Your task to perform on an android device: Open the Evernote app and search for the chroma note 
Image 1: 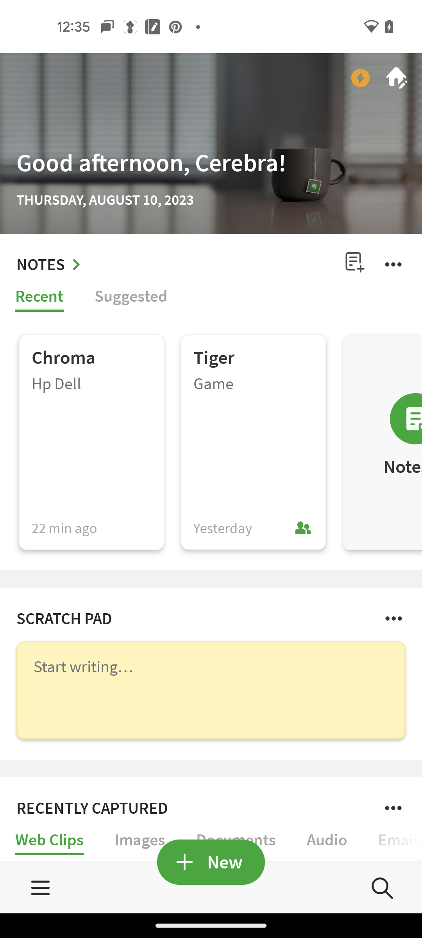
click on the search icon
Step 1: click (382, 888)
Image 2: 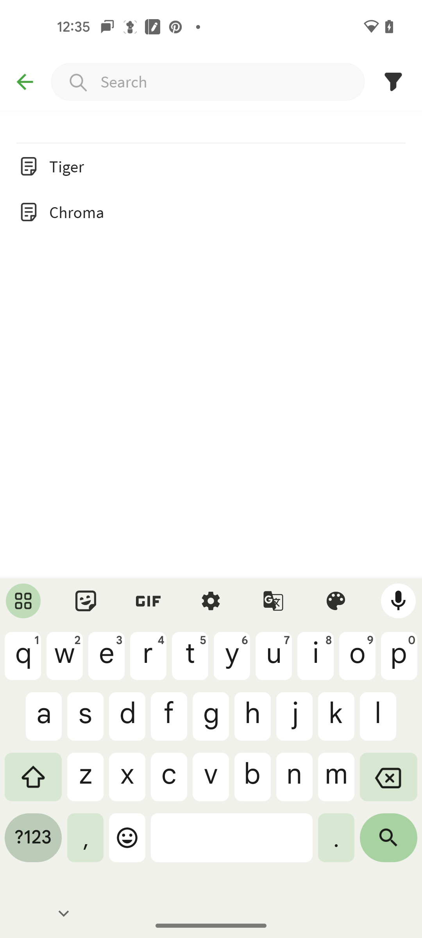
search for the chroma
Step 2: type "chroma"
Image 3: 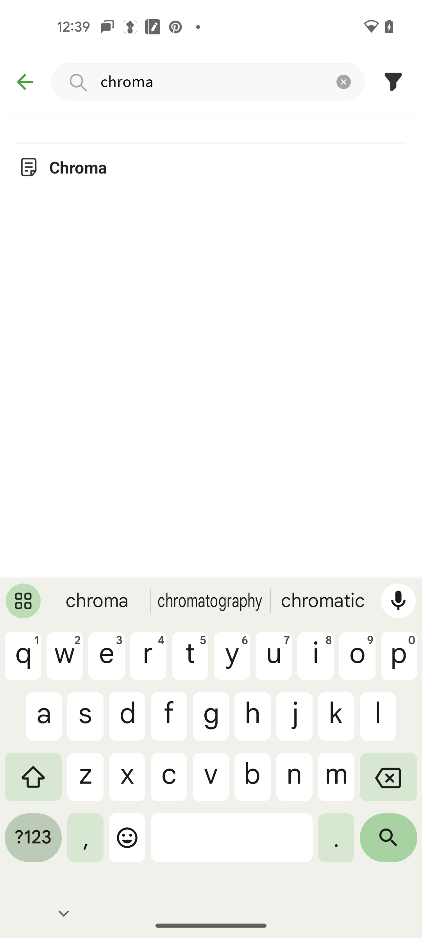
click on the search result
Step 3: click (227, 167)